Your task to perform on an android device: Using the Talabat app, add 400 grams of Heinz Cream of Tomato Soup to the cart.
Image 0: 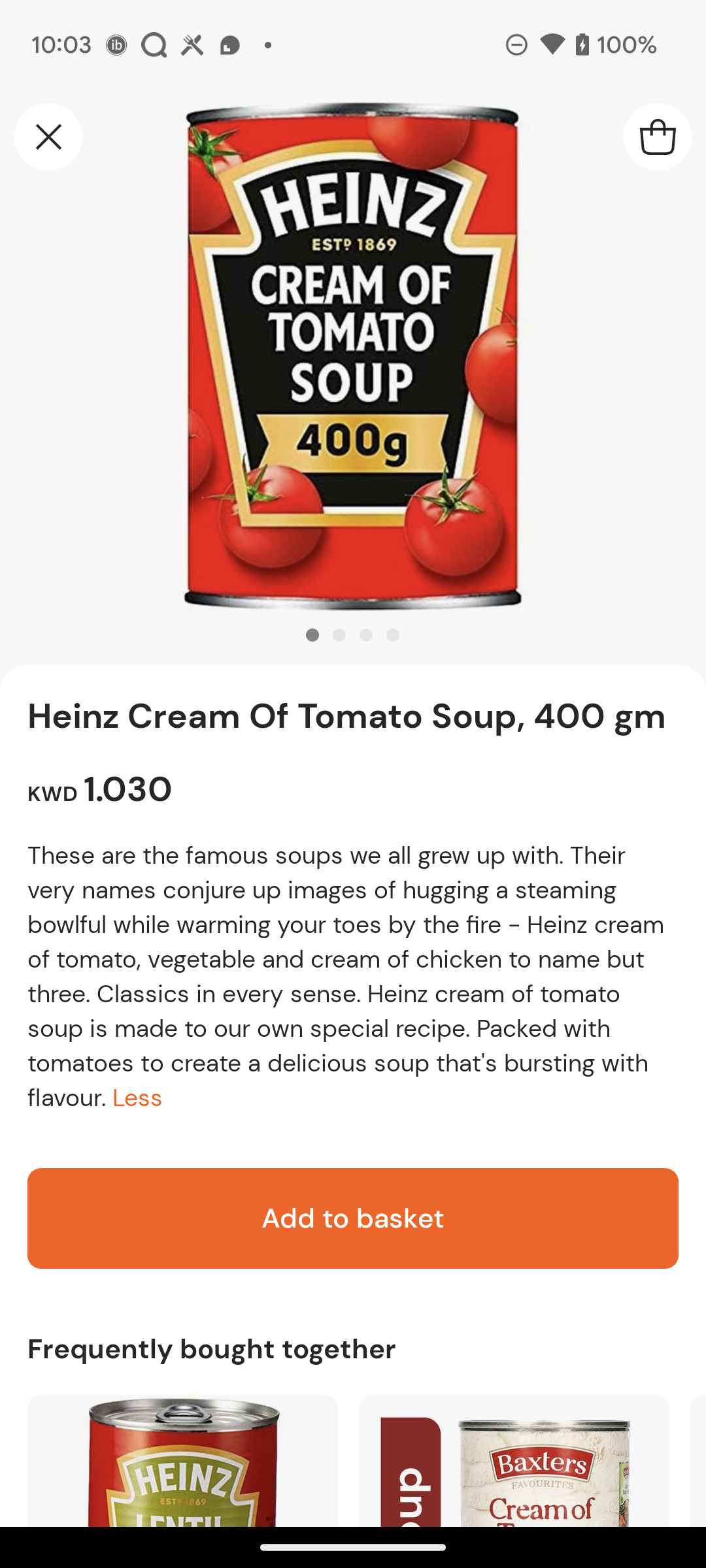
Click on Add to basket option
Step 0: click (353, 1218)